Your task to perform on an android device: Because of the stress at my job, I've been experiencing a lot of stress, and I want to try meditation to assist. Using the Idanim app, have a guided meditation session.
Image 0: 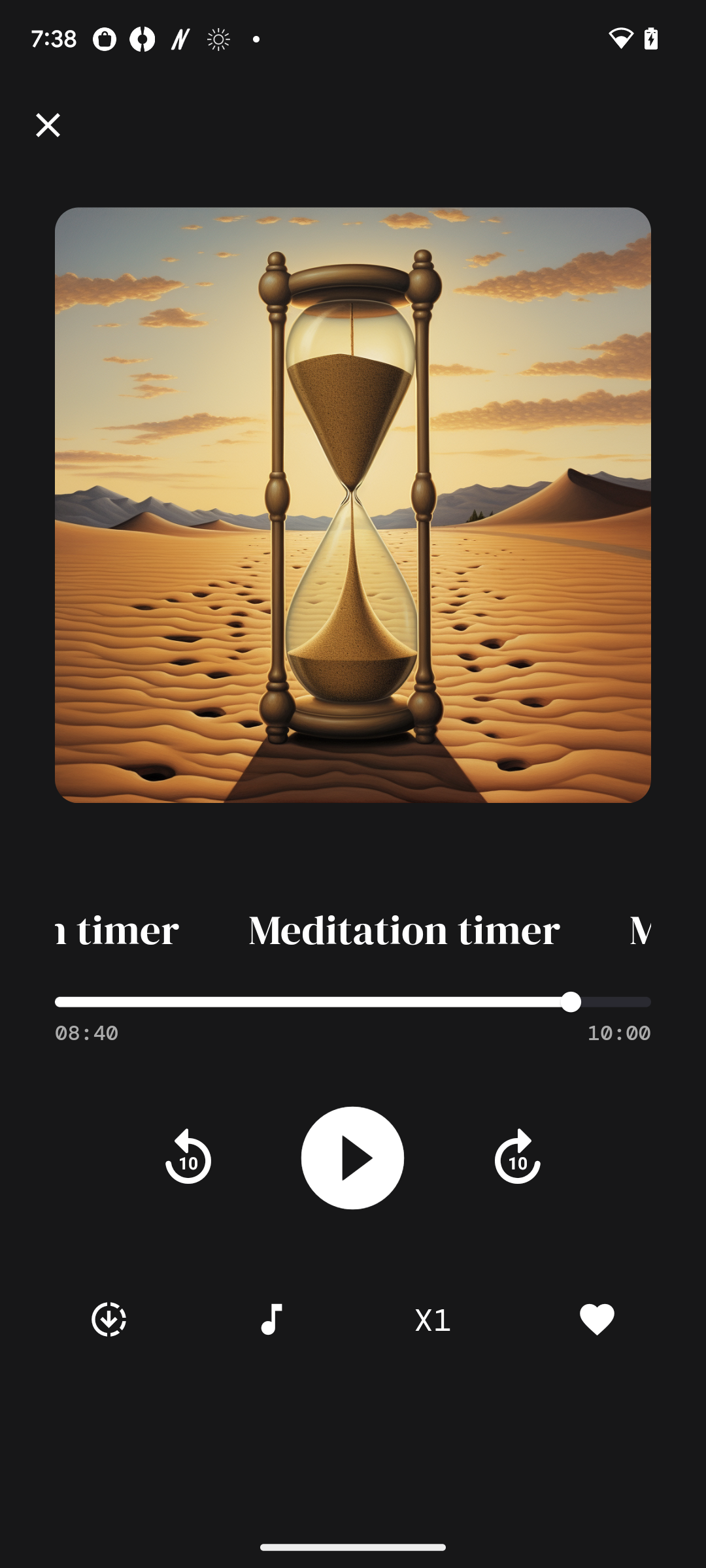
Open the Idanim app.
Step 0: open app "Idanim"
Image 1: 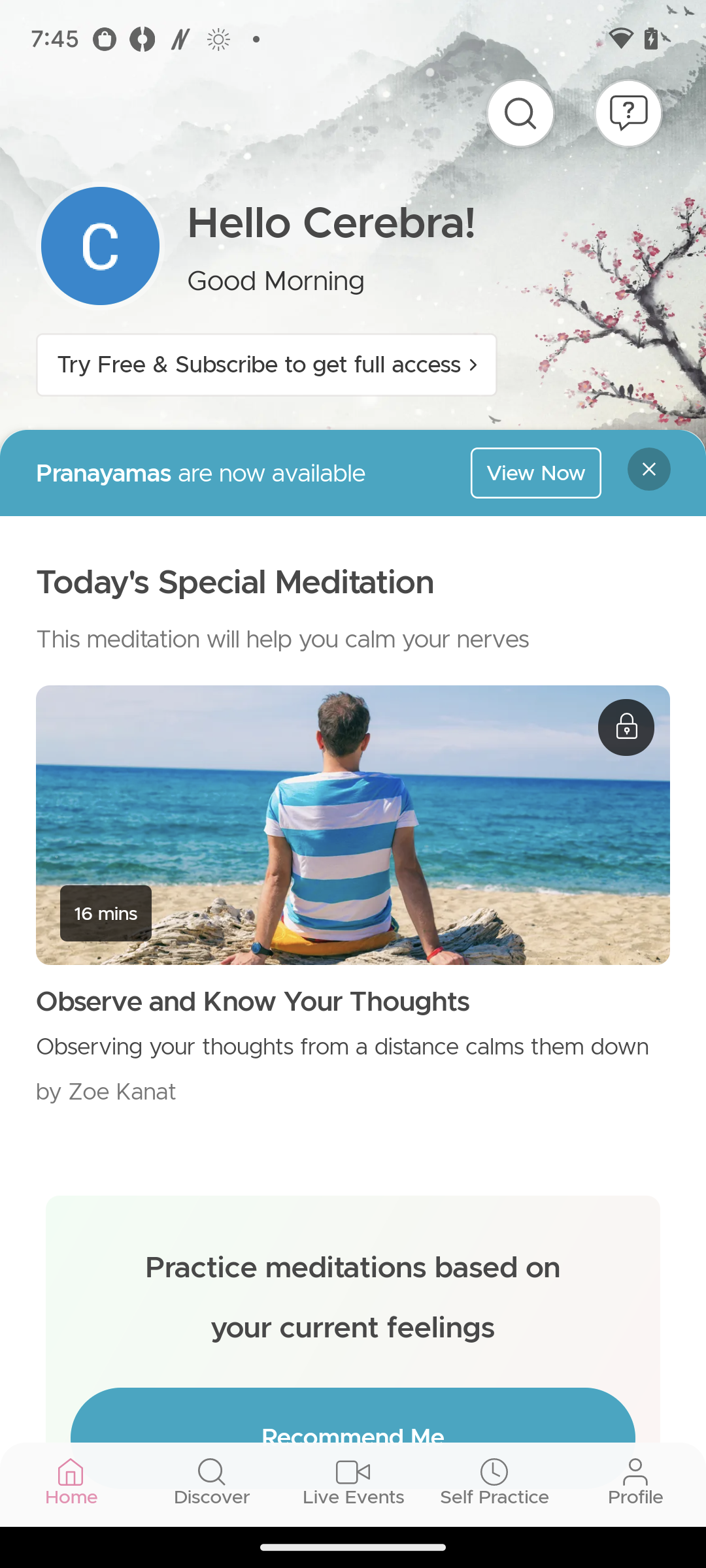
Swipe down to view any guided meditation for stress removal.
Step 1: scroll down
Image 2: 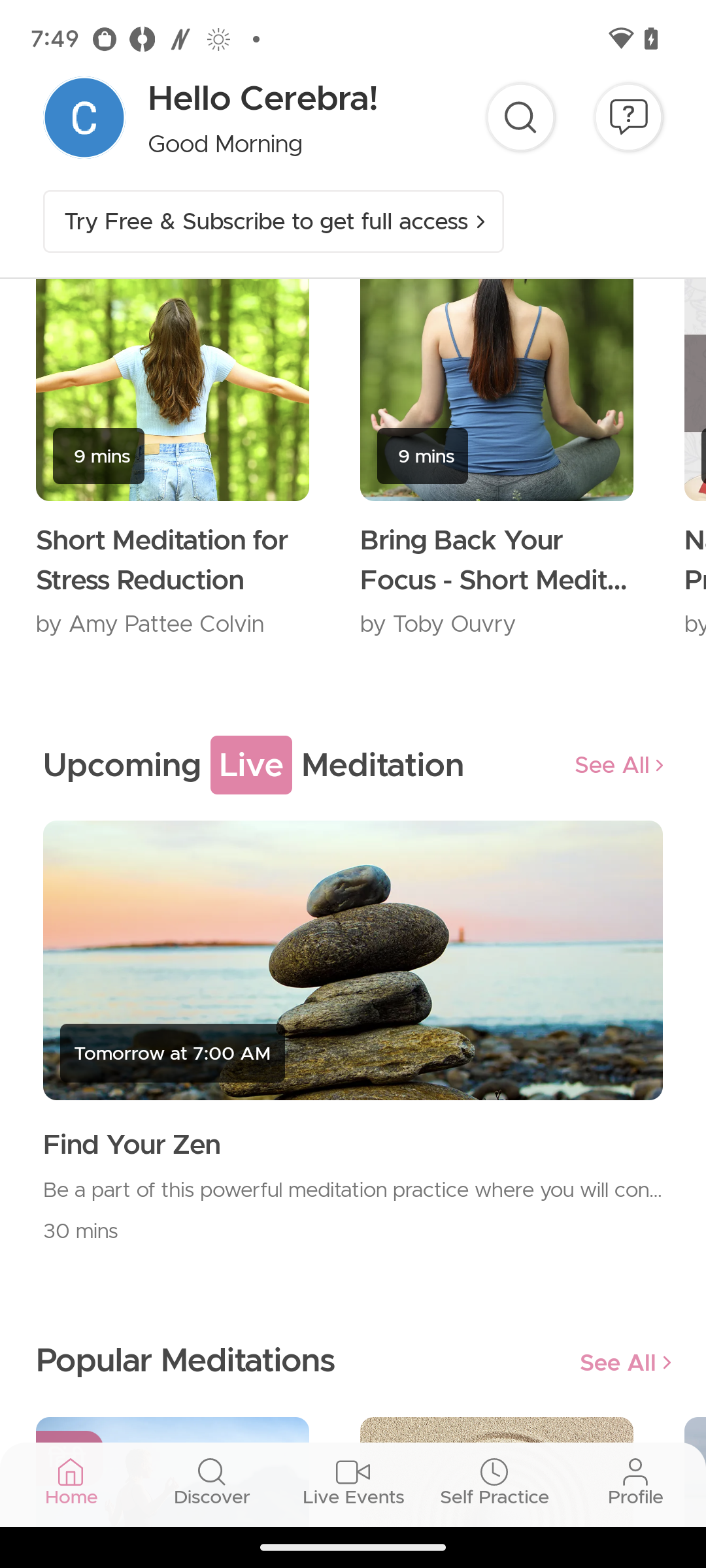
Select the 'Short meditation for stress reduction' video.
Step 2: click (173, 390)
Image 3: 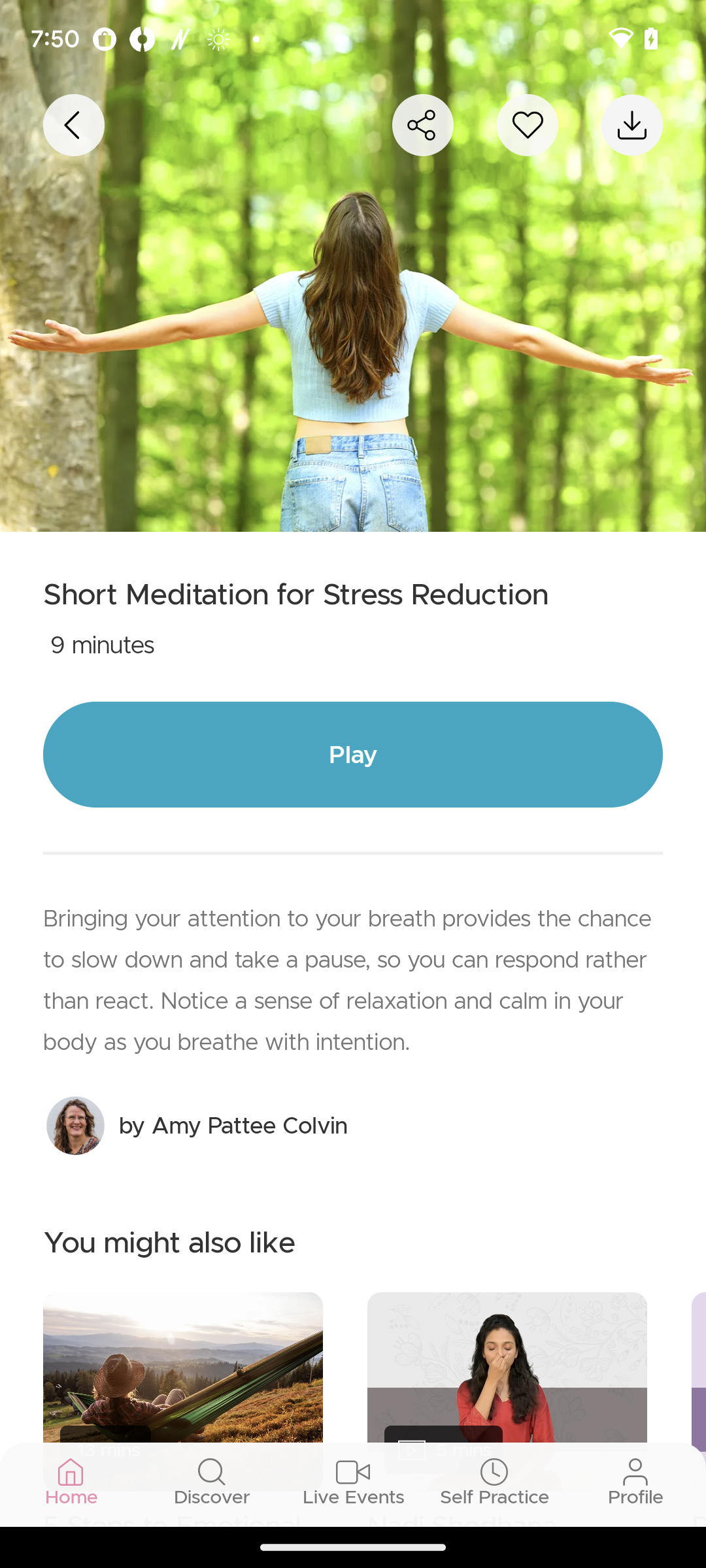
Click on the play button.
Step 3: click (353, 755)
Image 4: 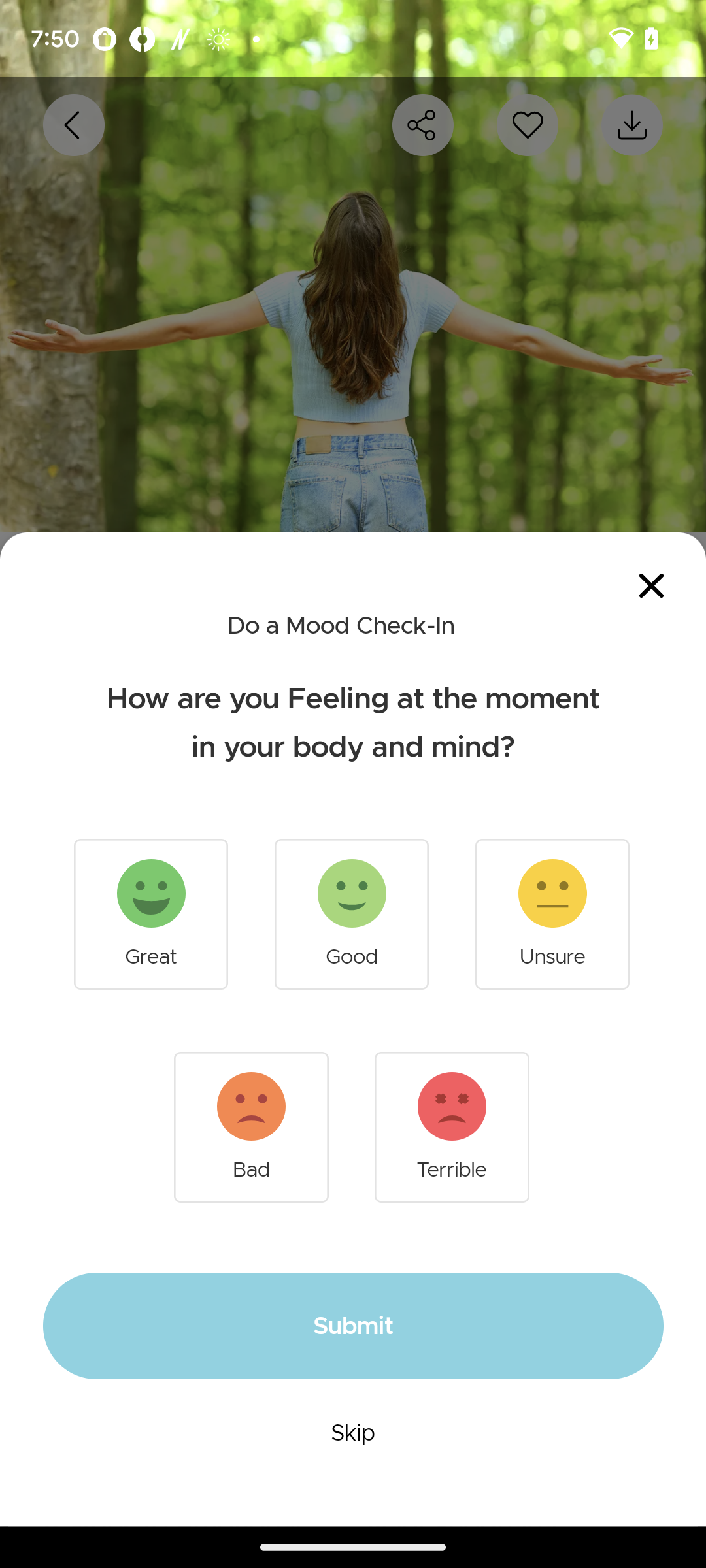
Select the bad option.
Step 4: click (251, 1106)